Your task to perform on an android device: Rename the Monday recording file as a Quentin Clark file in the Recorder app .
Image 0: 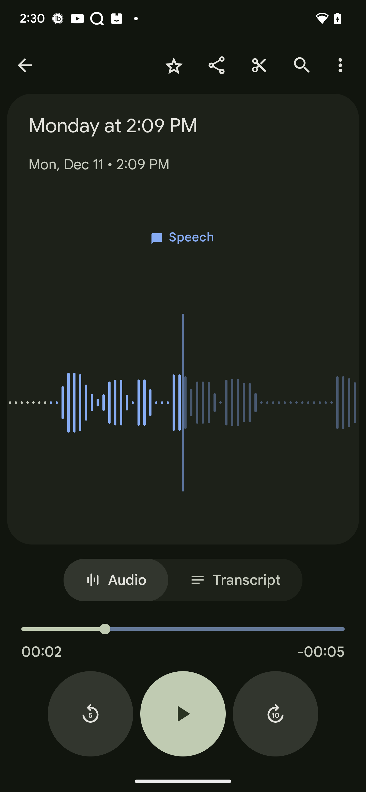
Click on the three dots to show more option 
Step 0: click (344, 65)
Image 1: 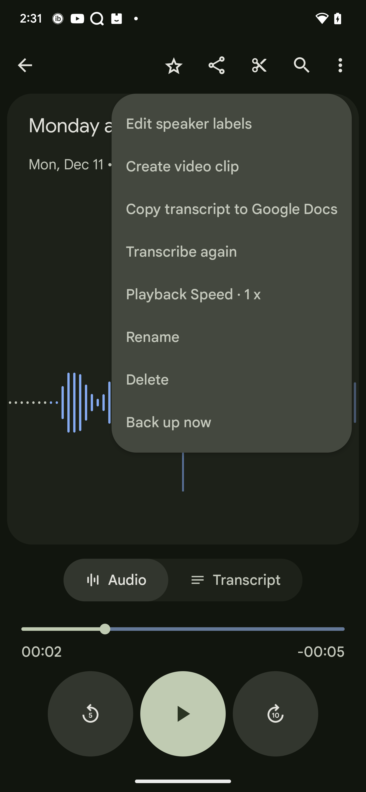
Click on the rename option
Step 1: click (232, 337)
Image 2: 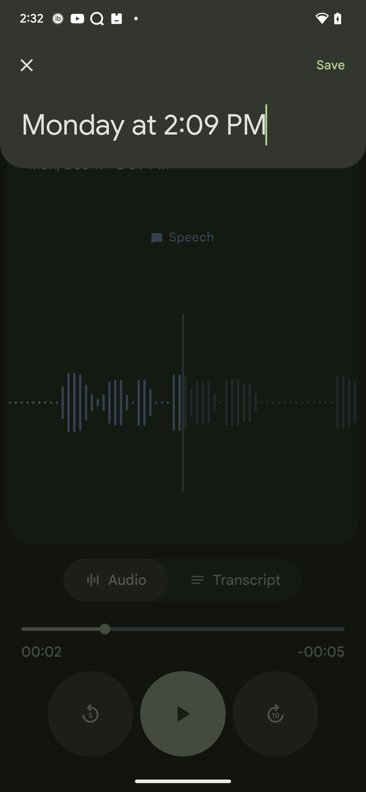
Type Quentin Clark in the tab
Step 2: type "Quentin Clark"
Image 3: 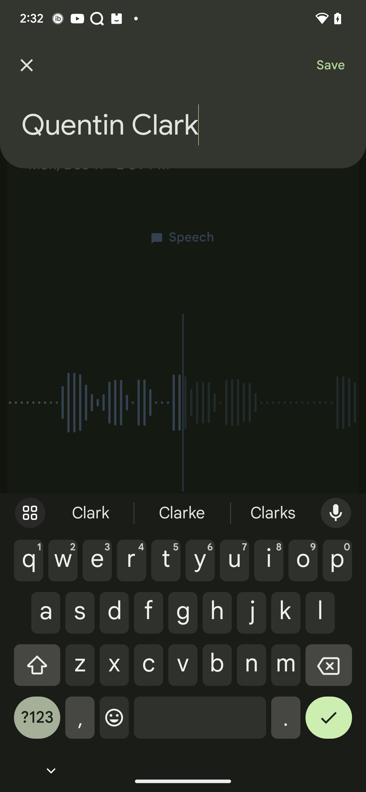
Click on the save option at the right top of the screen
Step 3: click (323, 65)